Your task to perform on an android device: Forward the How You Are message  to Richard Wagoner's Snap ID: richardwagn 3147 .
Image 0: 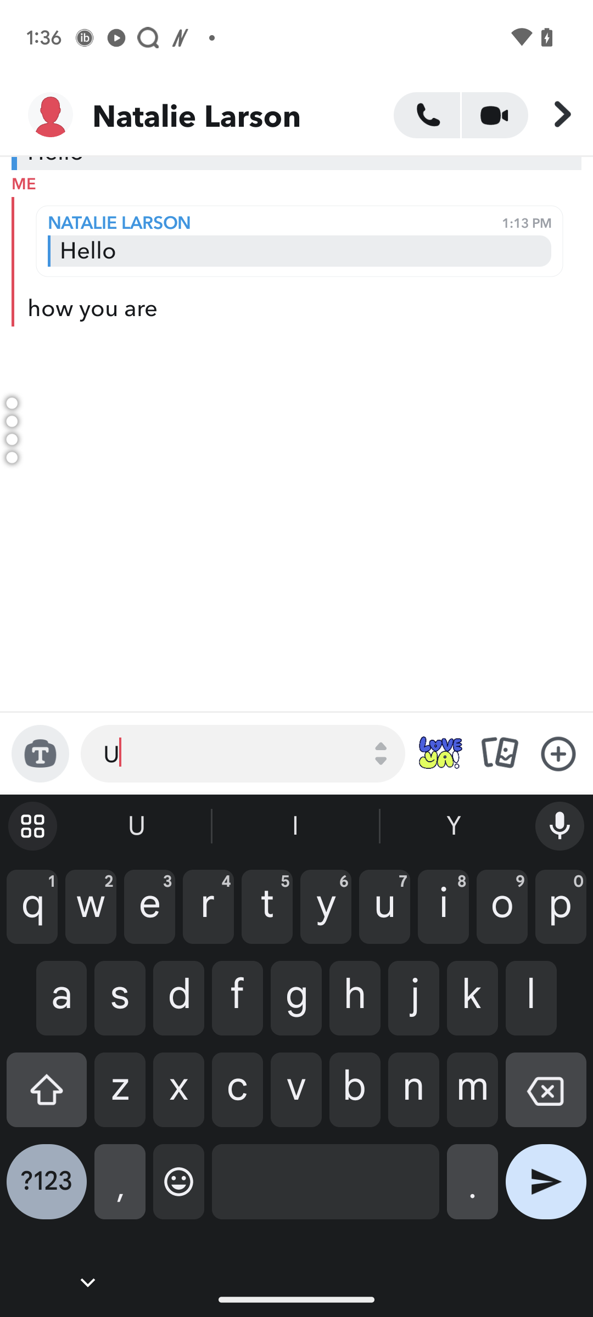
Long press on the how you are message.
Step 0: long press (304, 307)
Image 1: 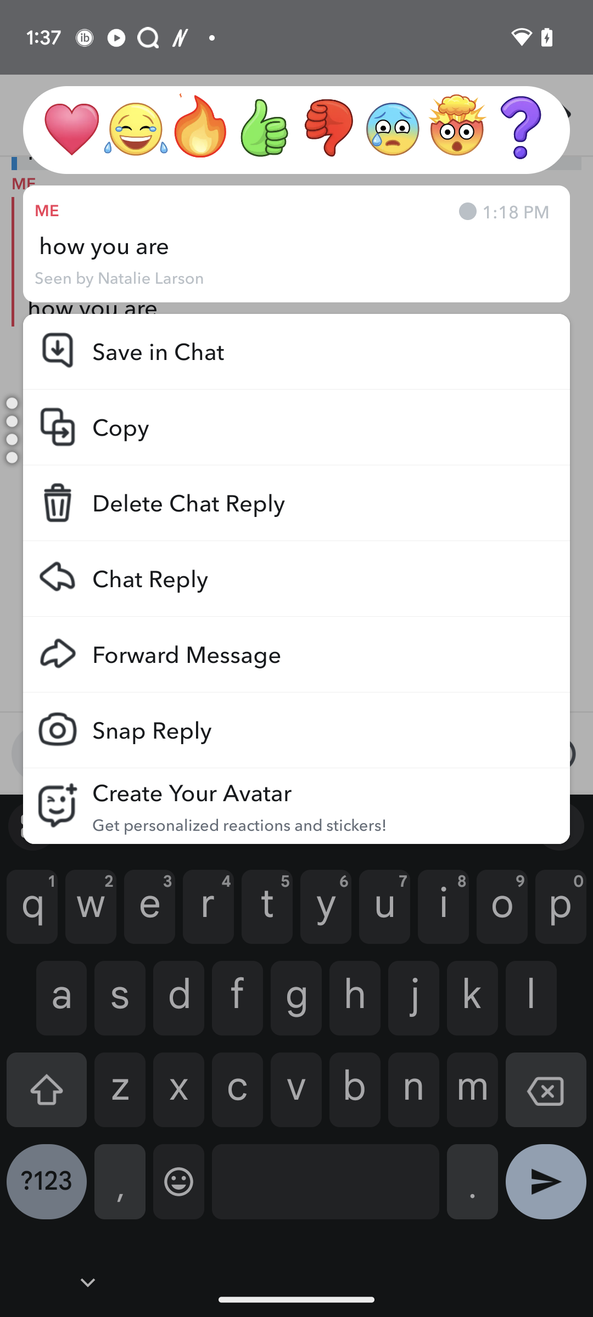
Click on the Forward message button
Step 1: click (319, 654)
Image 2: 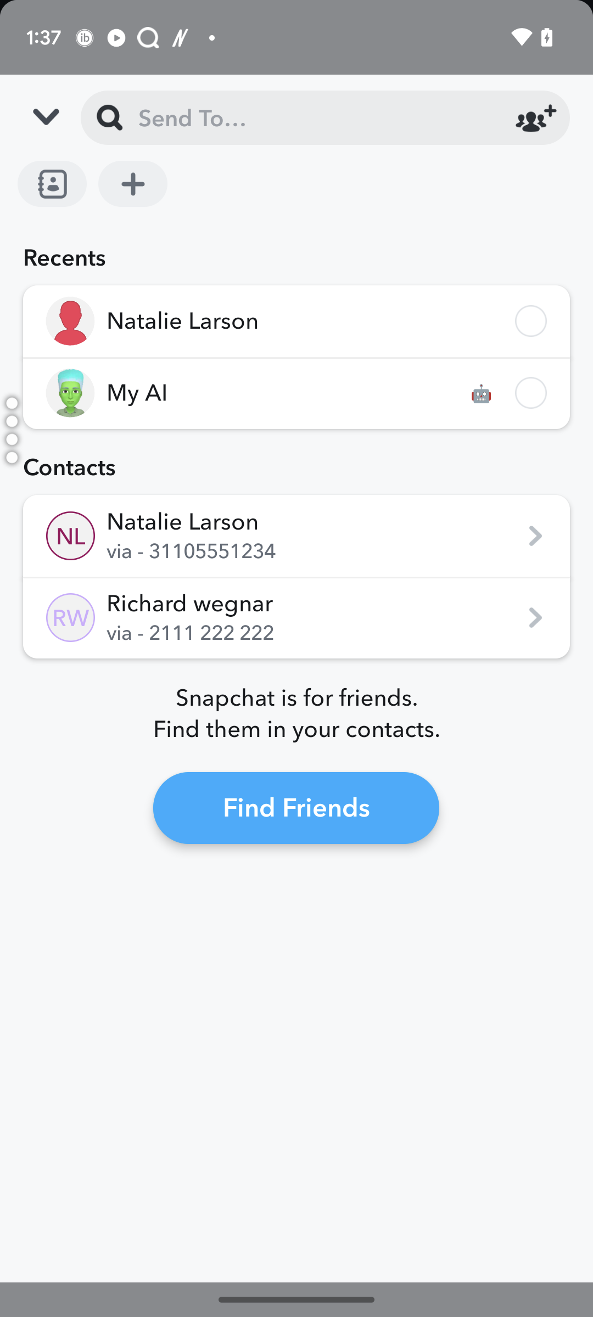
Click on the search box at the top.
Step 2: click (302, 117)
Image 3: 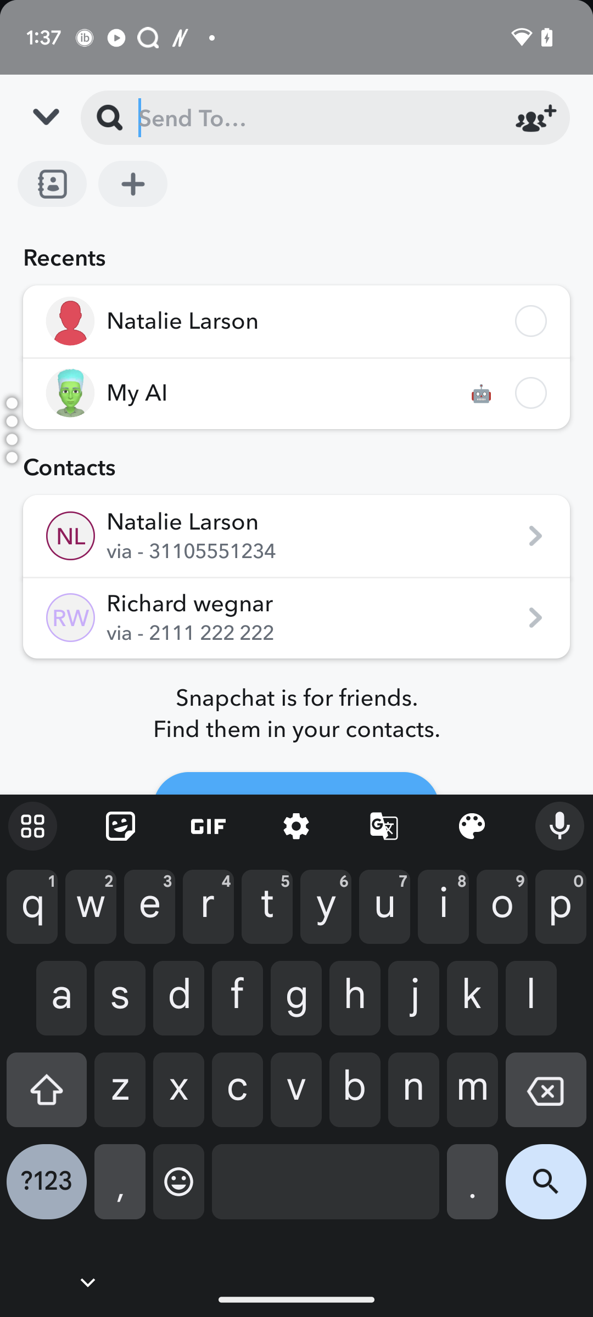
Type id -richardwagn3147 in the search box
Step 3: type "richardwagn3147"
Image 4: 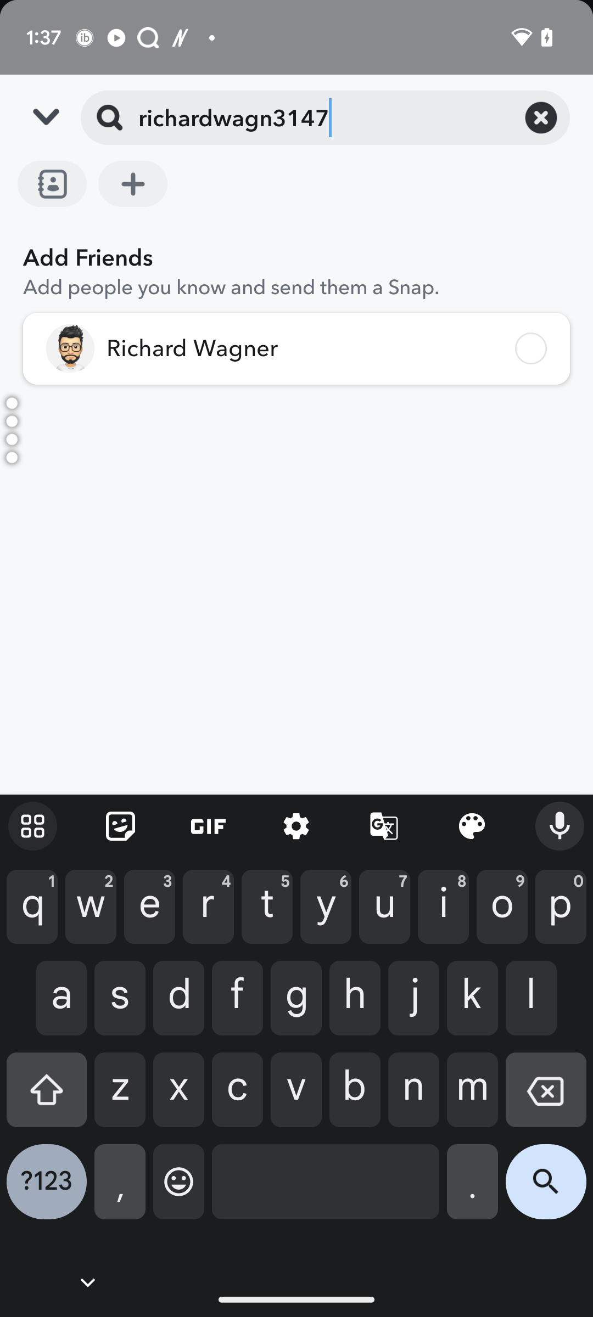
Click on the Richard wagner tab.
Step 4: click (293, 348)
Image 5: 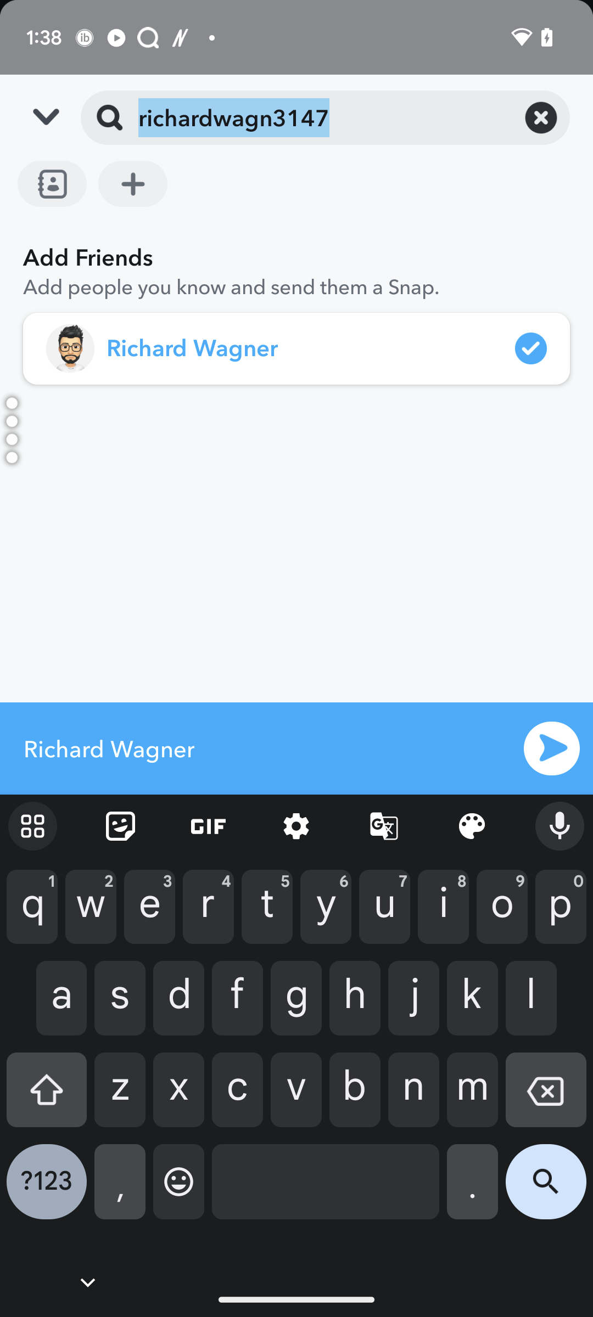
Click on the send icon.
Step 5: click (552, 748)